Your task to perform on an android device: I want to follow the Circus Family channel because I like the video collection on this channel
Image 0: 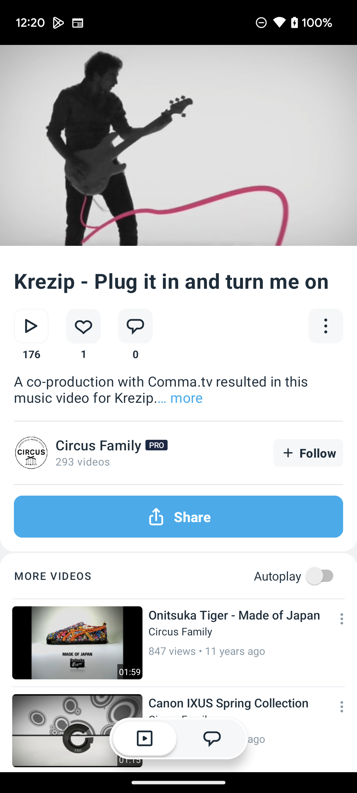
Click on the follow icon at the right of the screen
Step 0: click (308, 453)